Your task to perform on an android device: It's time to change the color, as I am fed up with the old color so I want to choose black  color  in the NykaaFashion app
Image 0: 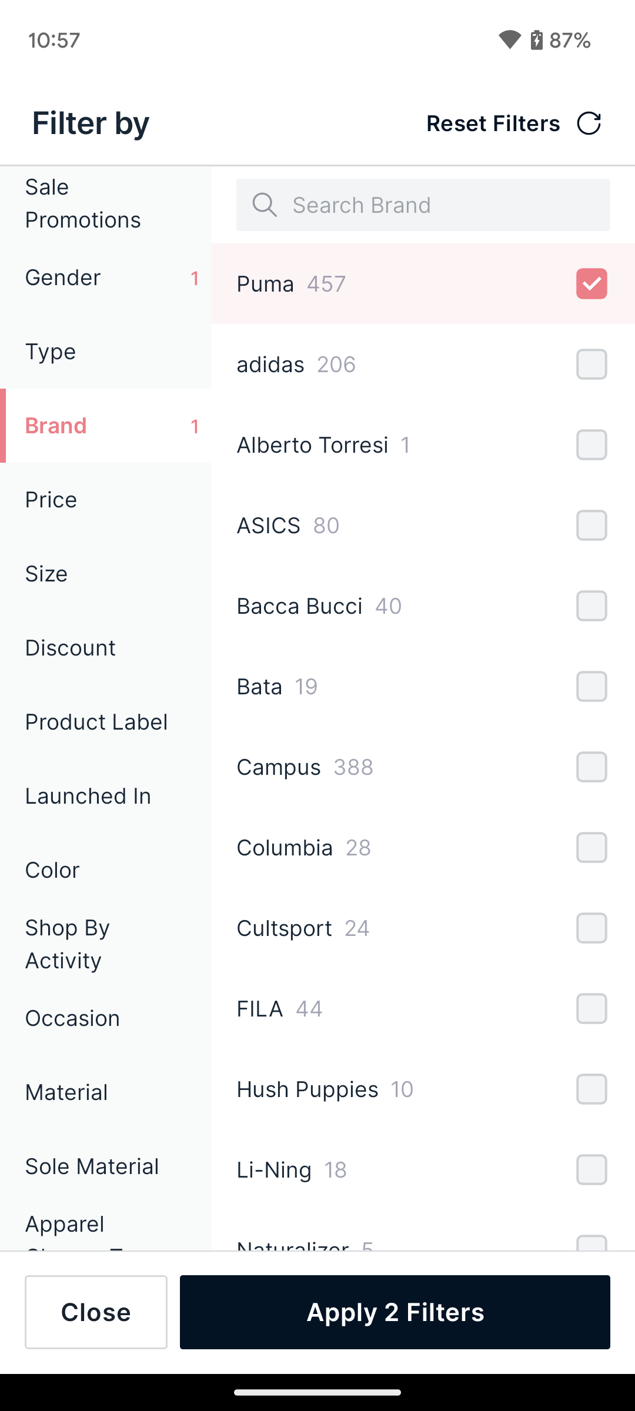
Click on the color option 
Step 0: click (106, 870)
Image 1: 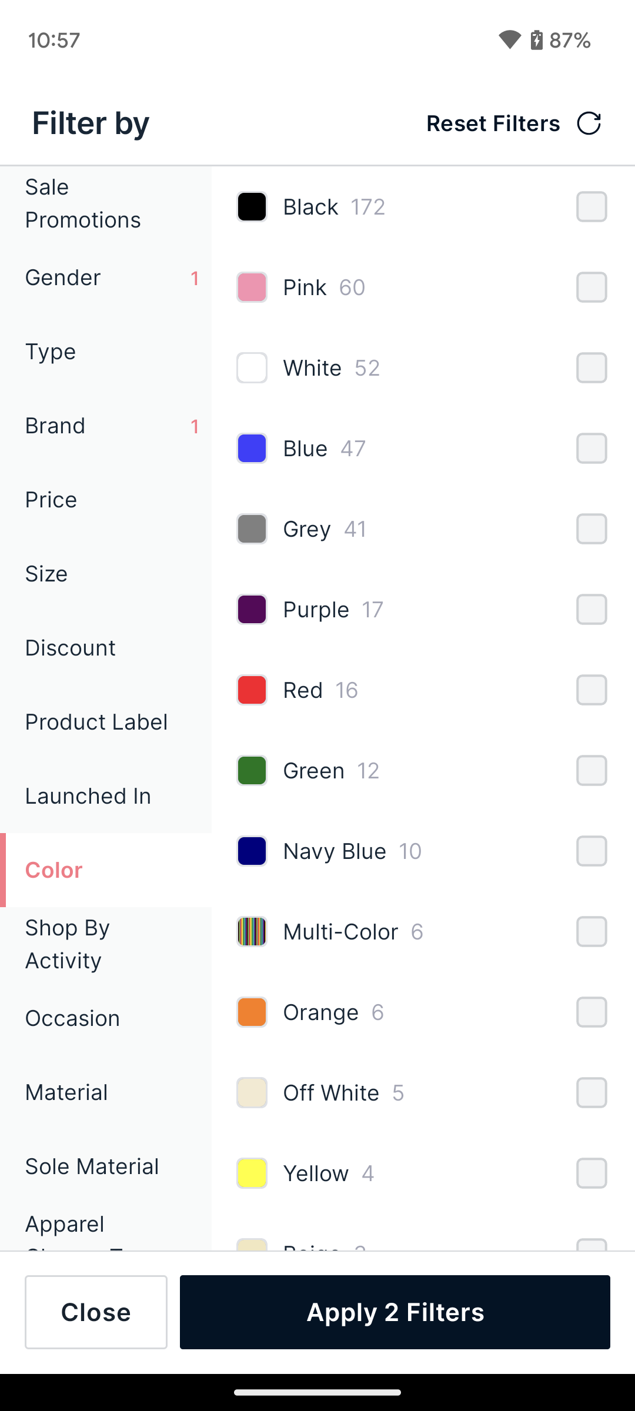
Click on the Black option 
Step 1: click (446, 206)